Your task to perform on an android device: Go to the westside app, Tap on the search bar and enter Wes Formals, a printed blue shirt man
Image 0: 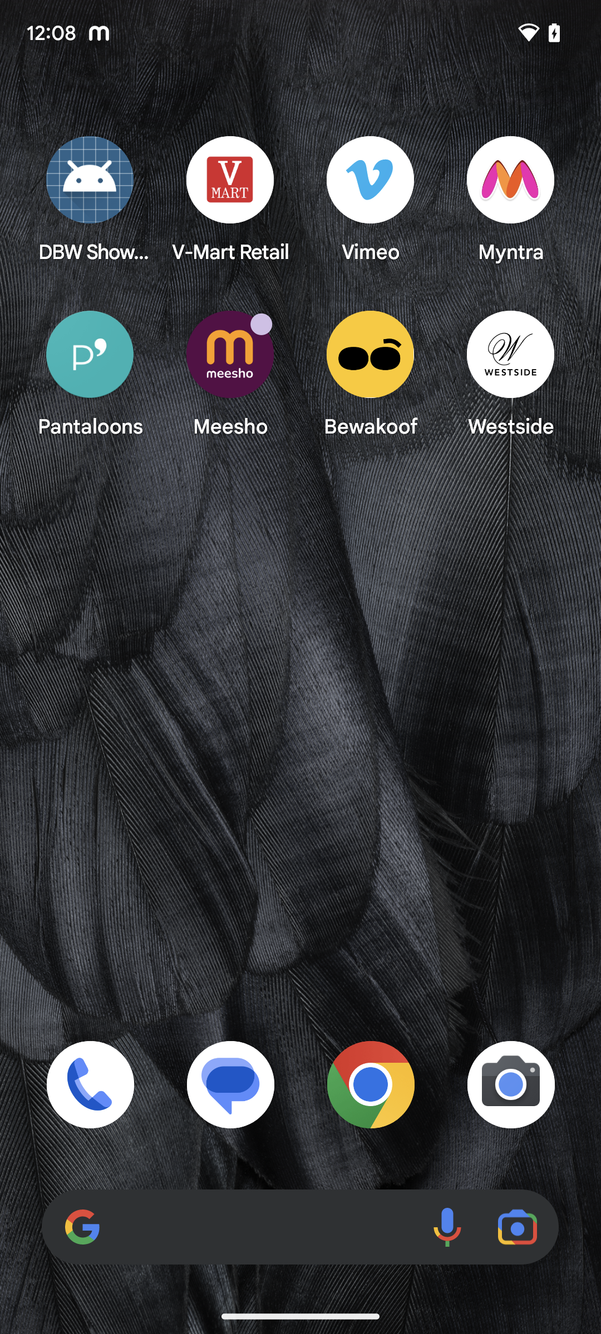
Open the westside app
Step 0: open app "Westside"
Image 1: 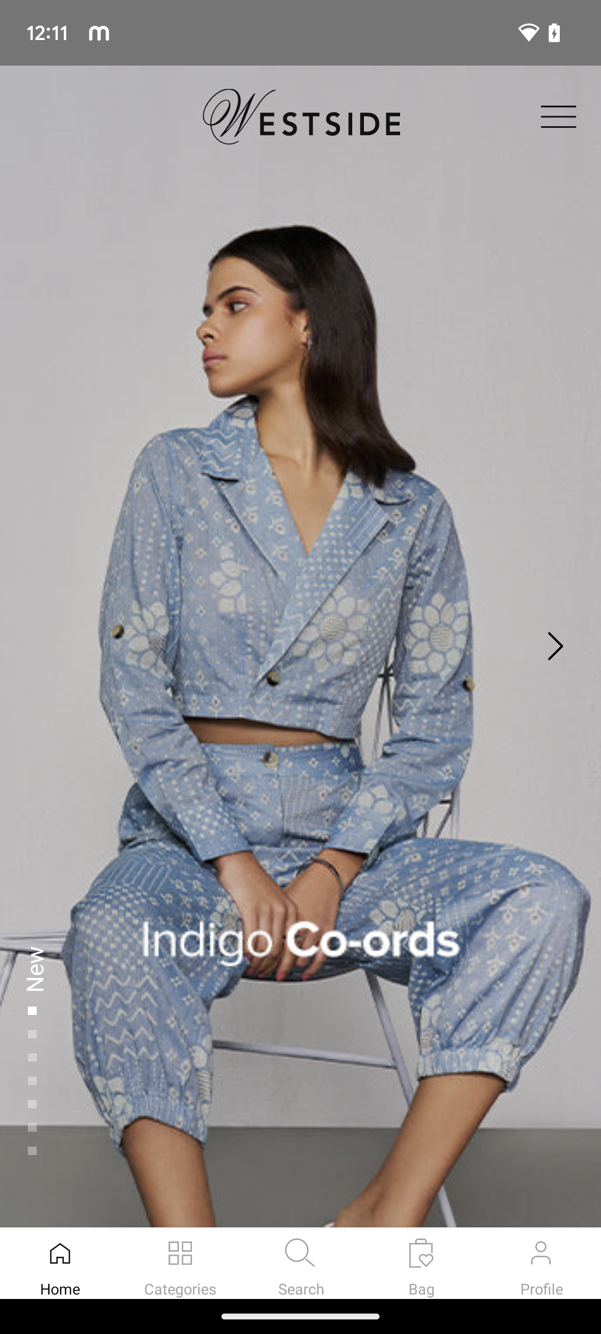
Click on the search icon at the bottom of the screen, after the categories
Step 1: click (300, 1252)
Image 2: 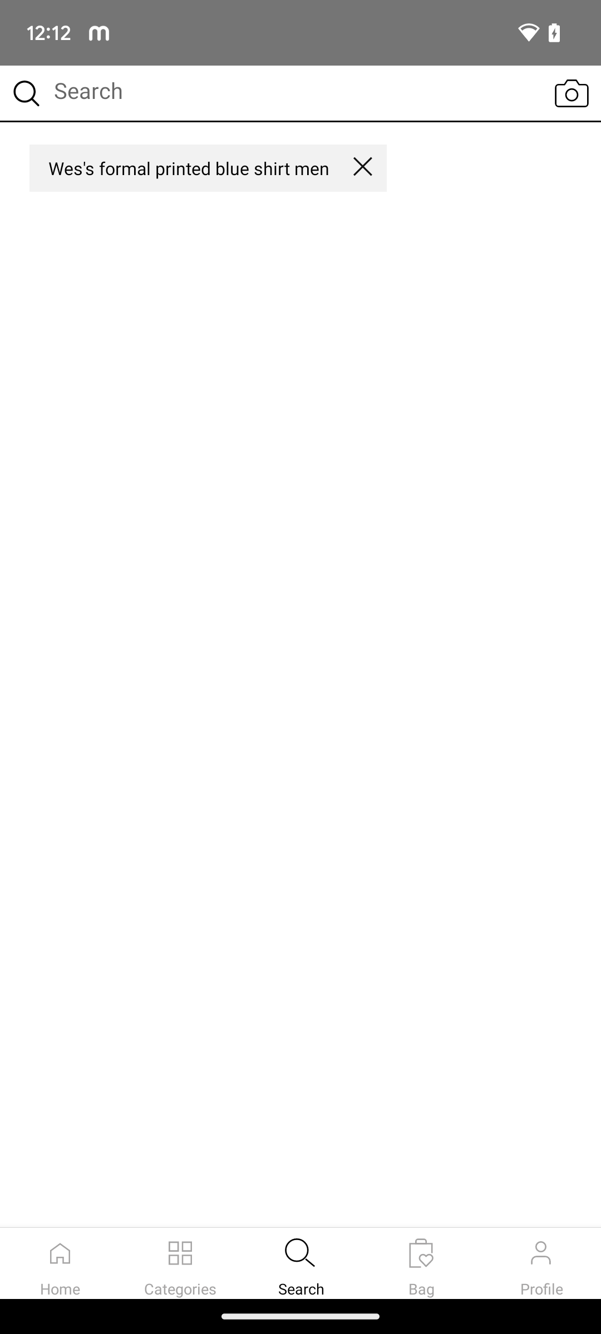
Enter Wes's formal printed blue shirt men in the search bar at the top of the screen
Step 2: wait
Image 3: 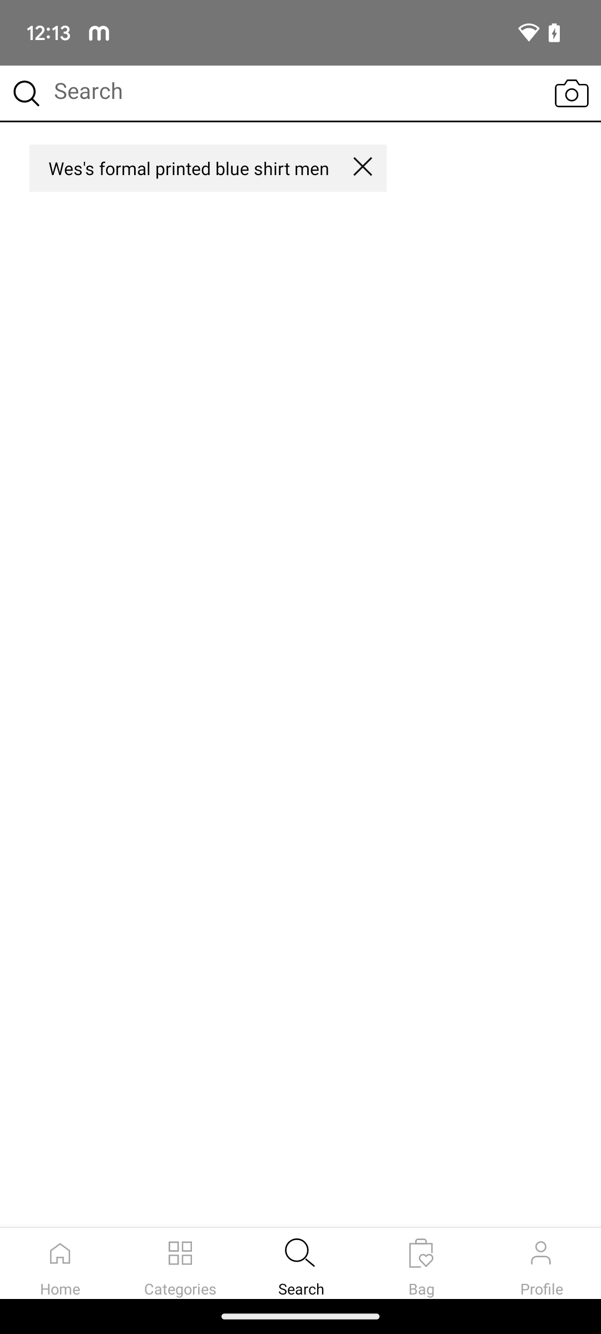
Enter Wes's formal printed blue shirt men in the search bar at the top of the screen
Step 3: wait
Image 4: 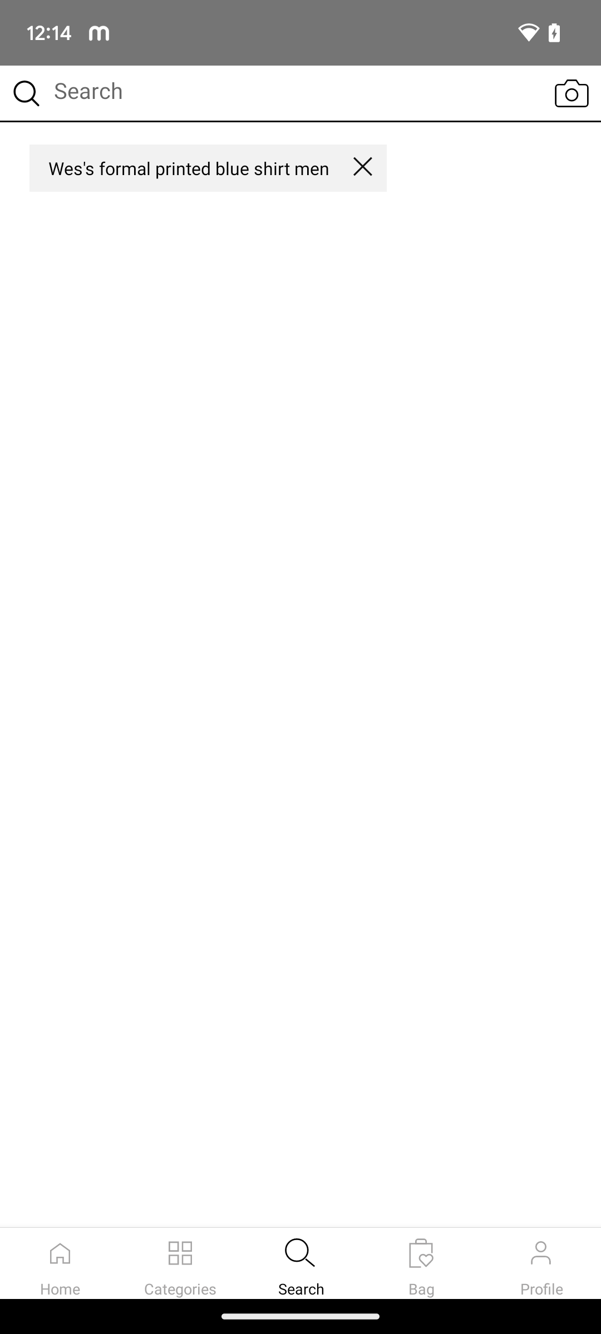
Enter Wes's formal printed blue shirt men in the search bar at the top of the screen
Step 4: type "Wes's formal printed blue shirt men "
Image 5: 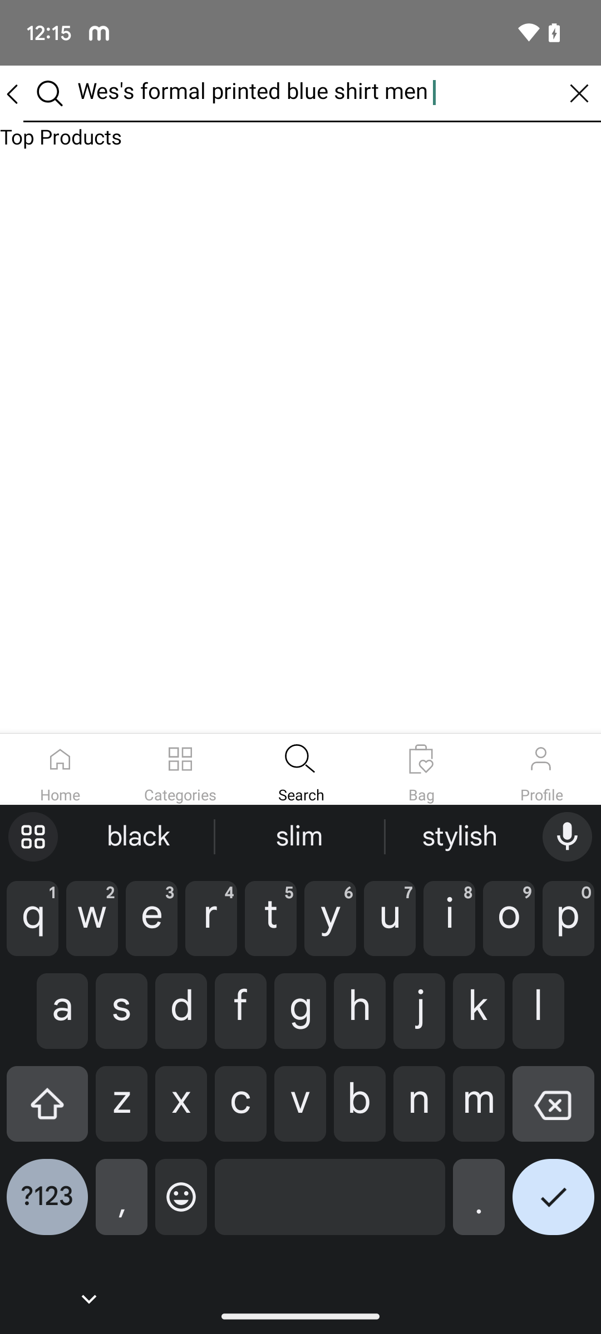
Click on the tick icon at the bottom right of the screen
Step 5: click (553, 1206)